Your task to perform on an android device: I want to open "As a Man Thinketh" so that I may look at some of the book's information on the Webnovel app
Image 0: 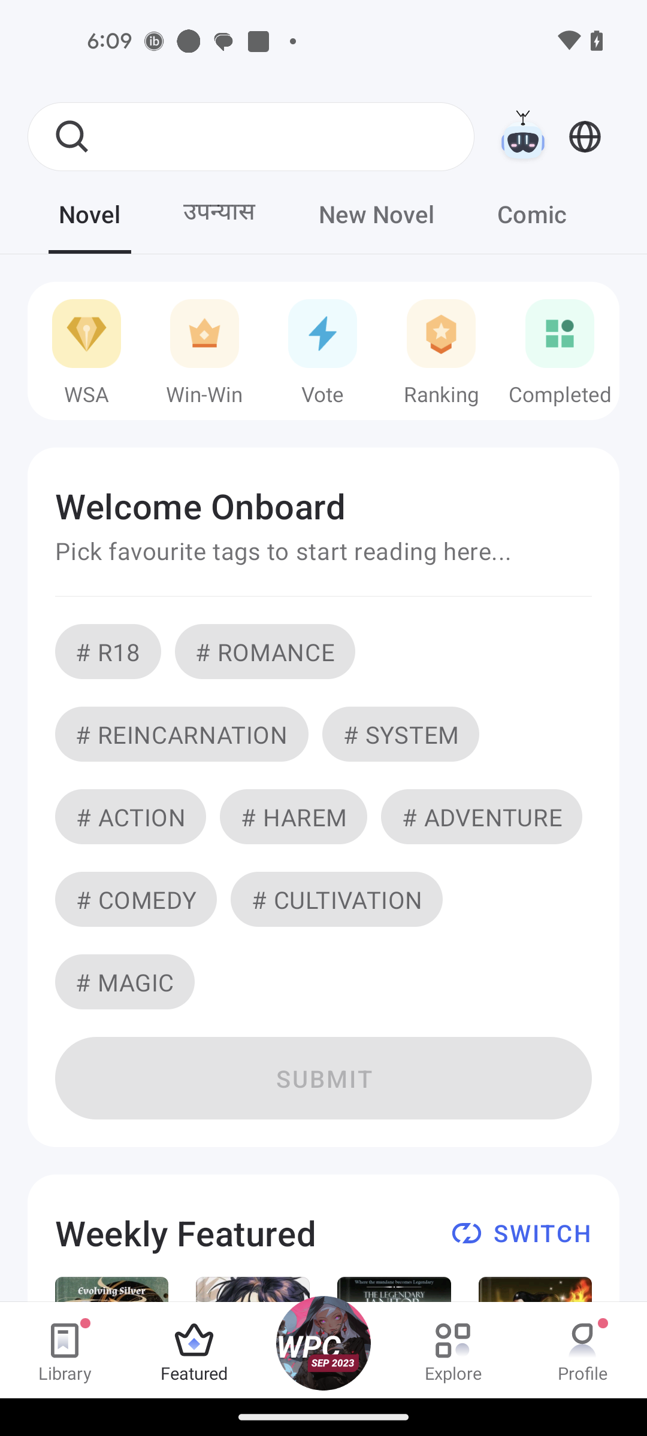
Click on the search icon
Step 0: click (69, 136)
Image 1: 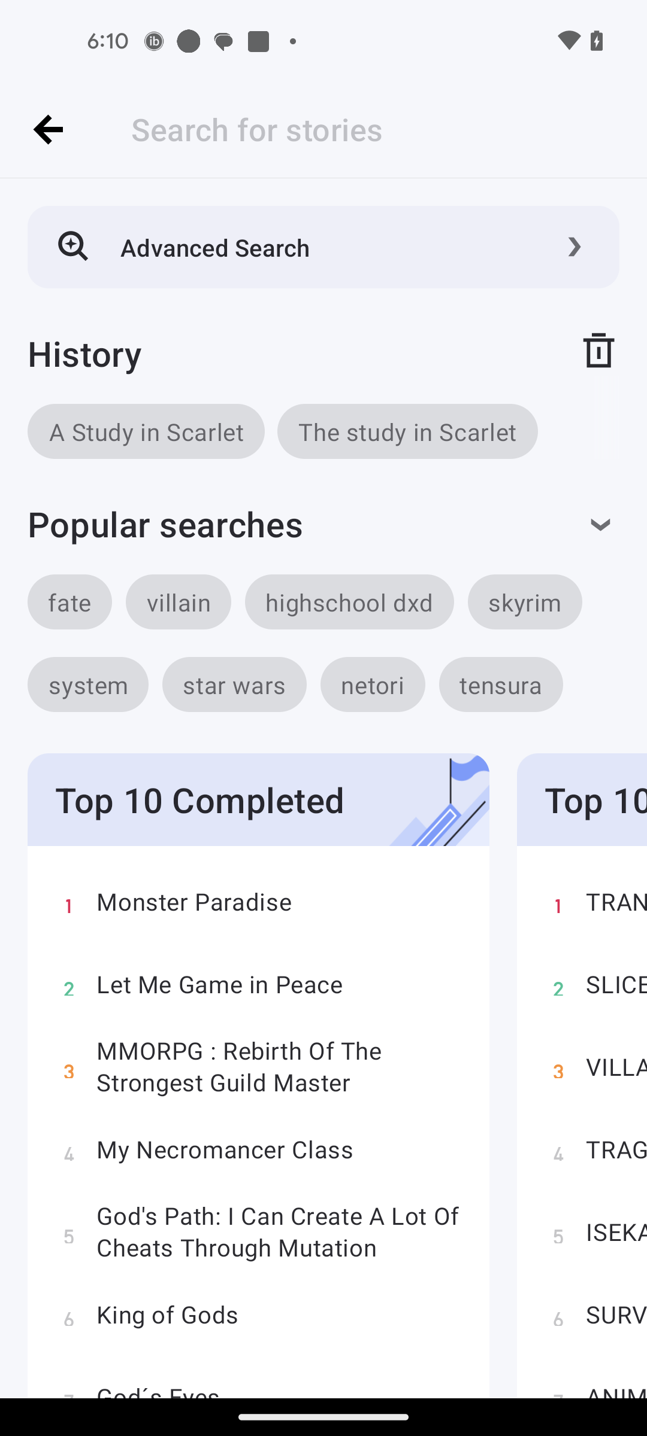
Click on the search bar
Step 1: click (340, 129)
Image 2: 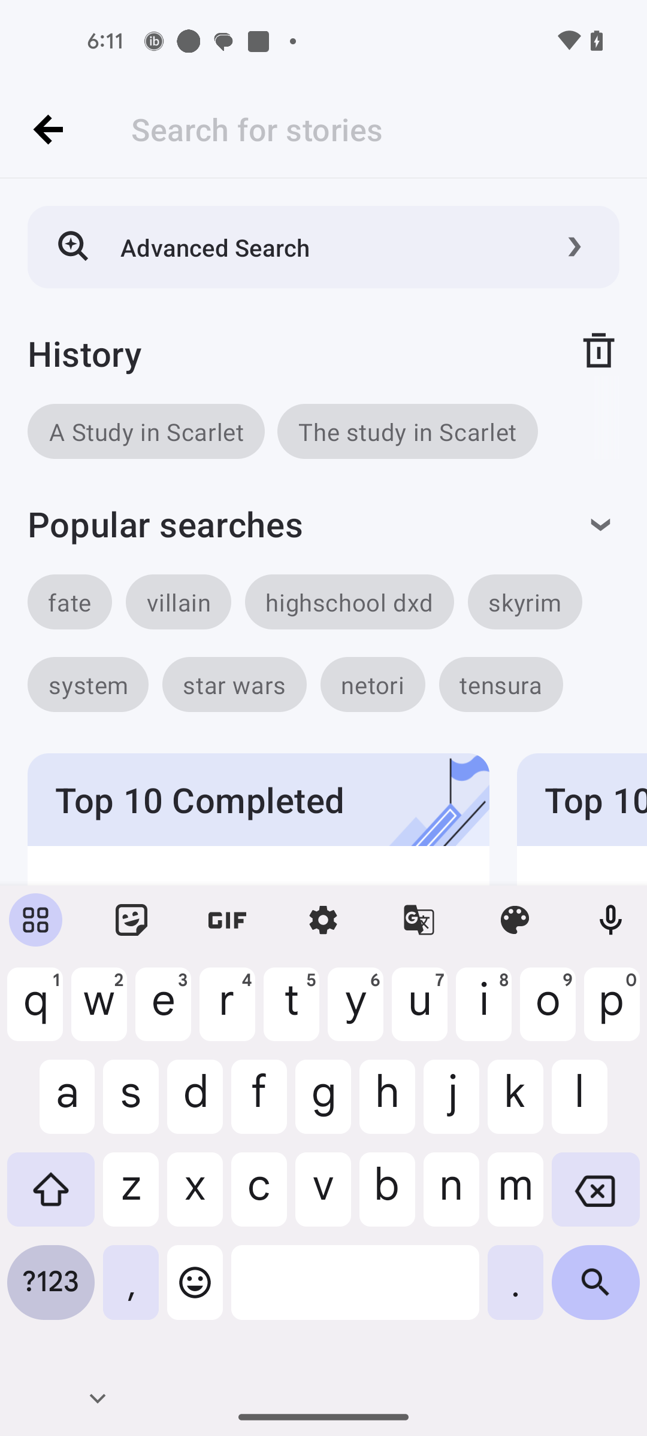
Search for the book As a Man Thinketh
Step 2: type "As a Man Thinketh"